Your task to perform on an android device: When choosing which drill machine to purchase, there are a few things that I would like to include. Search the Moglix app for the Impact Drills under the Power Tools category
Image 0: 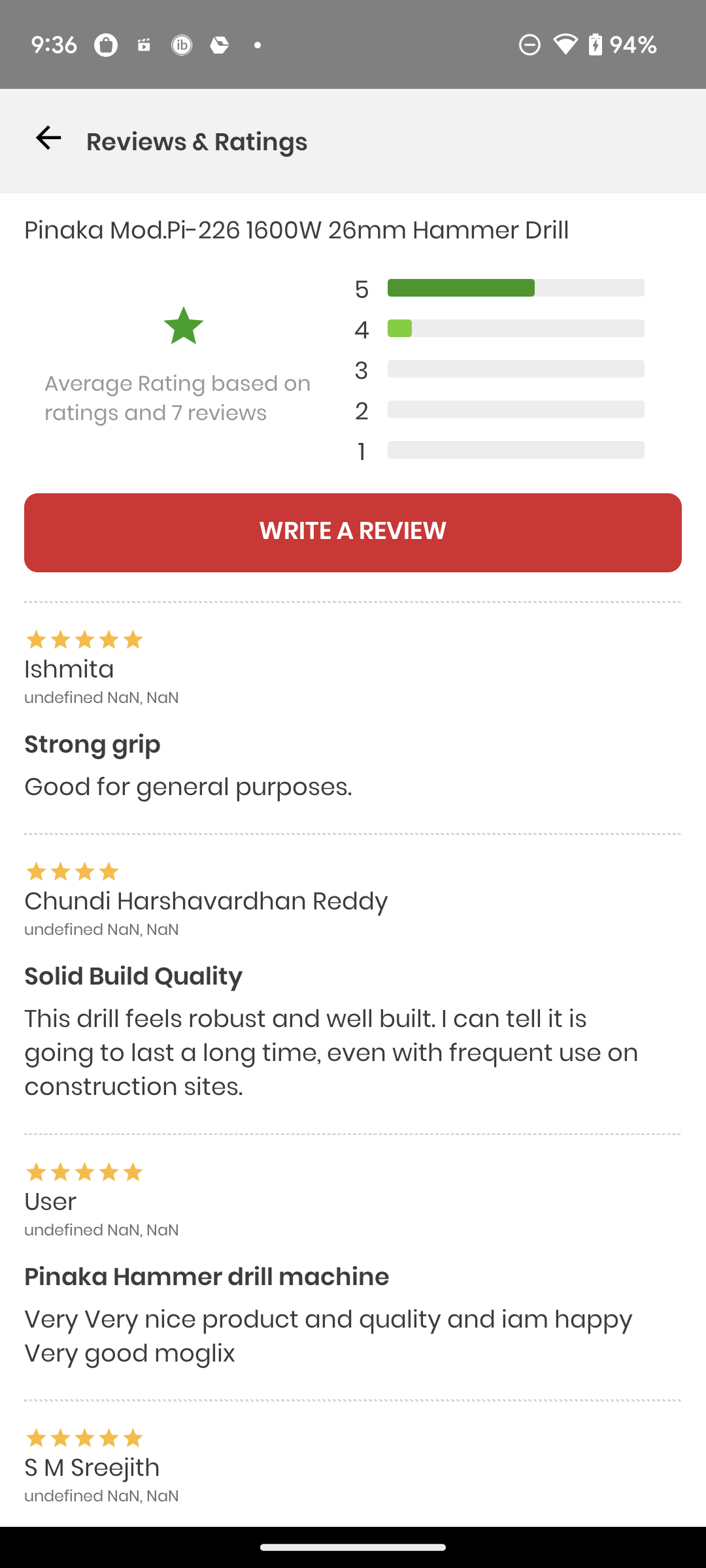
go back to the previous page
Step 0: press back button
Image 1: 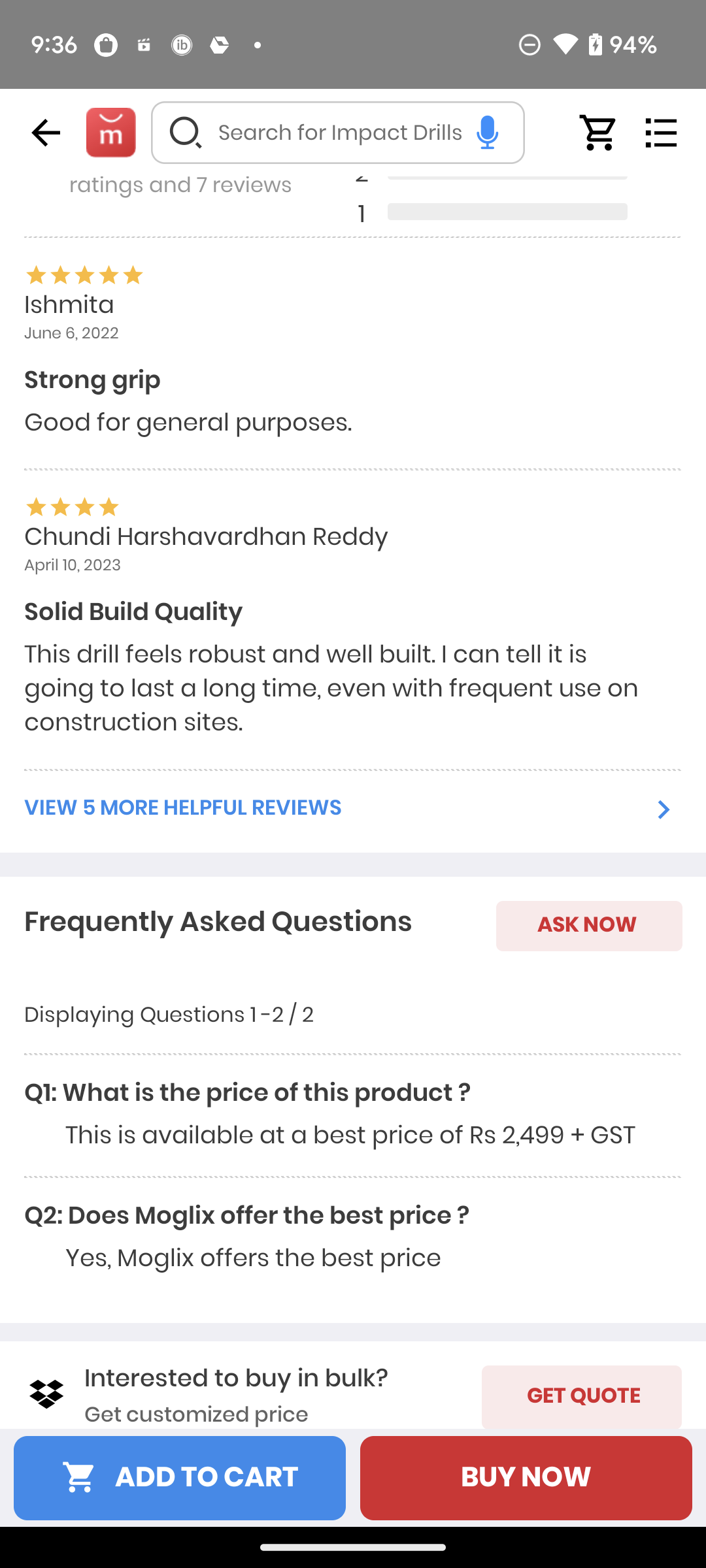
go back to the previous page
Step 1: press back button
Image 2: 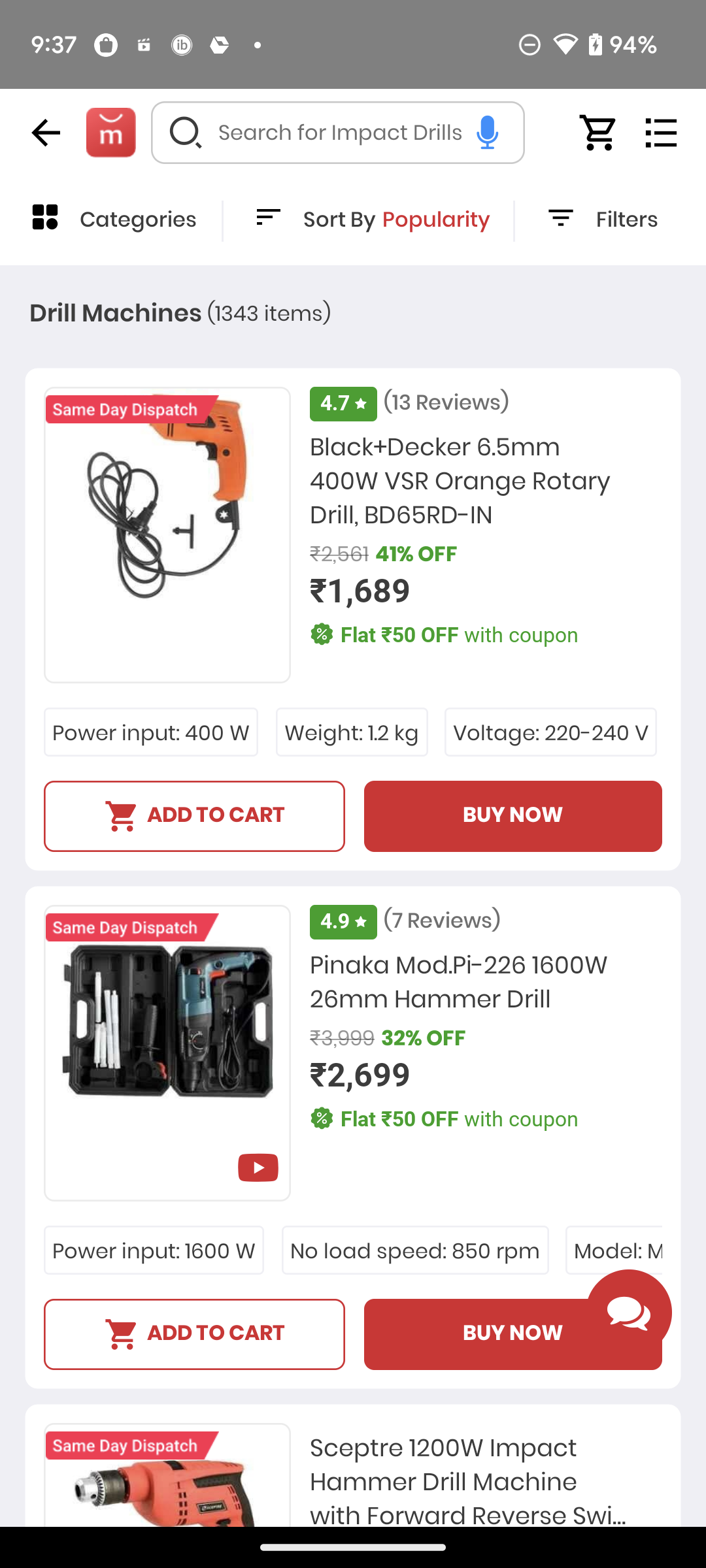
Click on the categories option at the top left of the screen
Step 2: click (138, 221)
Image 3: 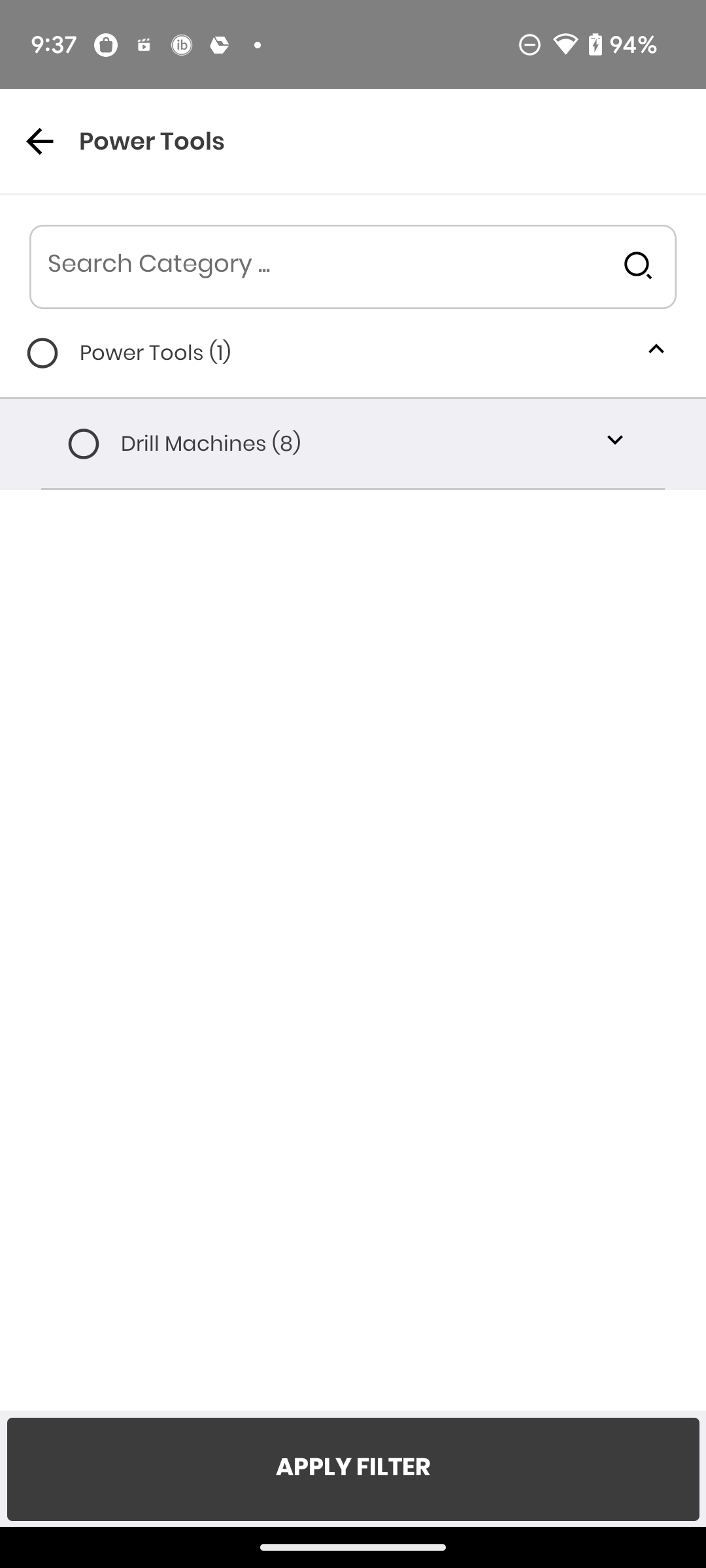
Click on the Search bar
Step 3: click (352, 267)
Image 4: 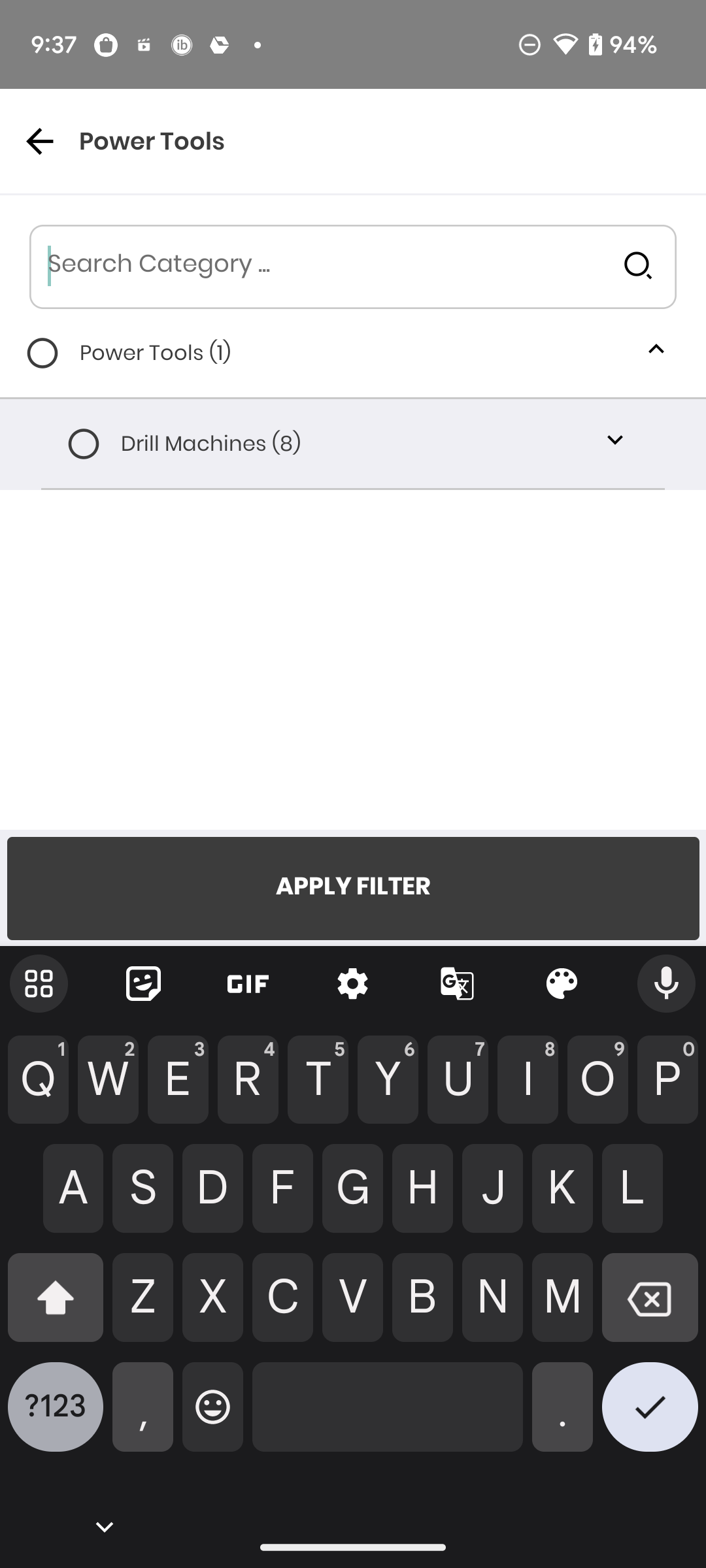
search for Impact Drills
Step 4: type "Impact Drills"
Image 5: 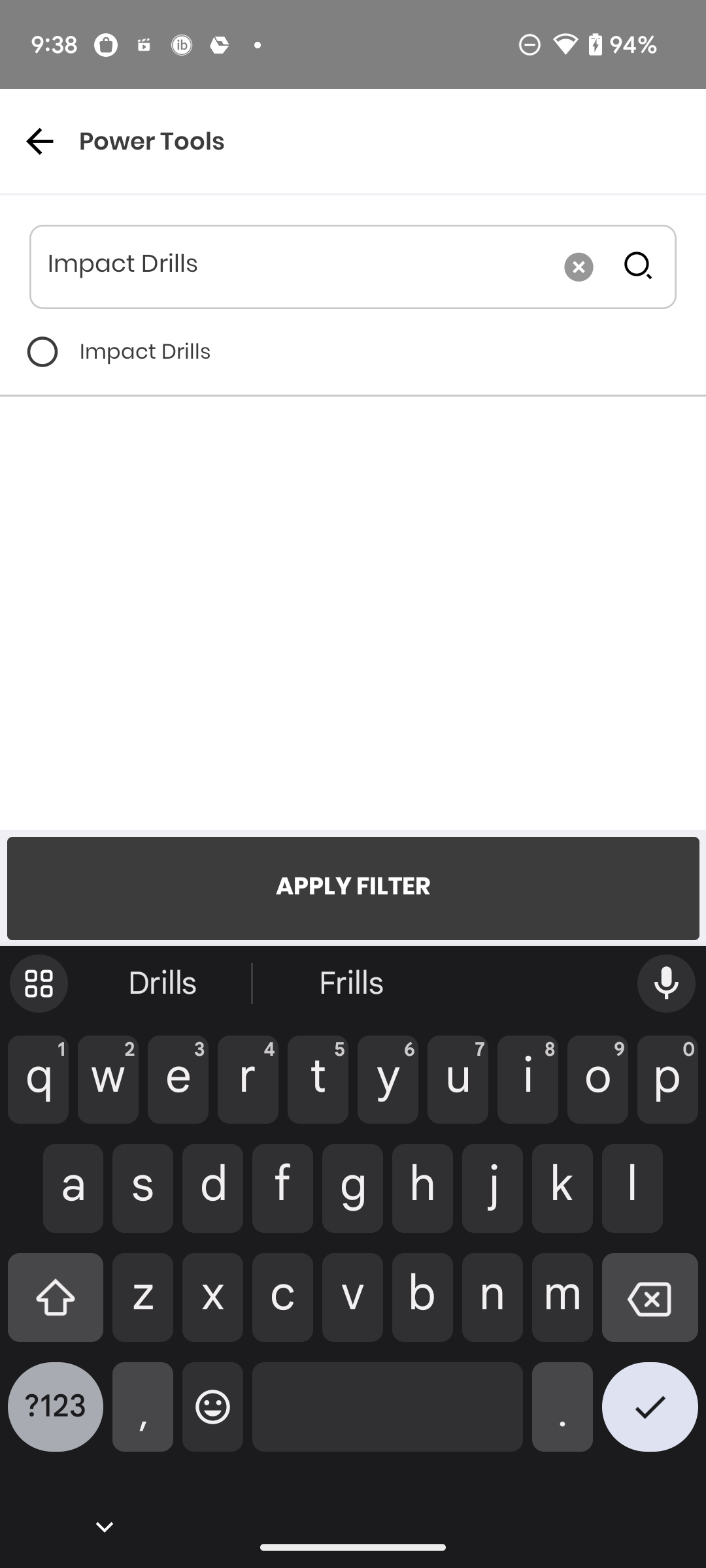
Select Impact Drills
Step 5: click (42, 351)
Image 6: 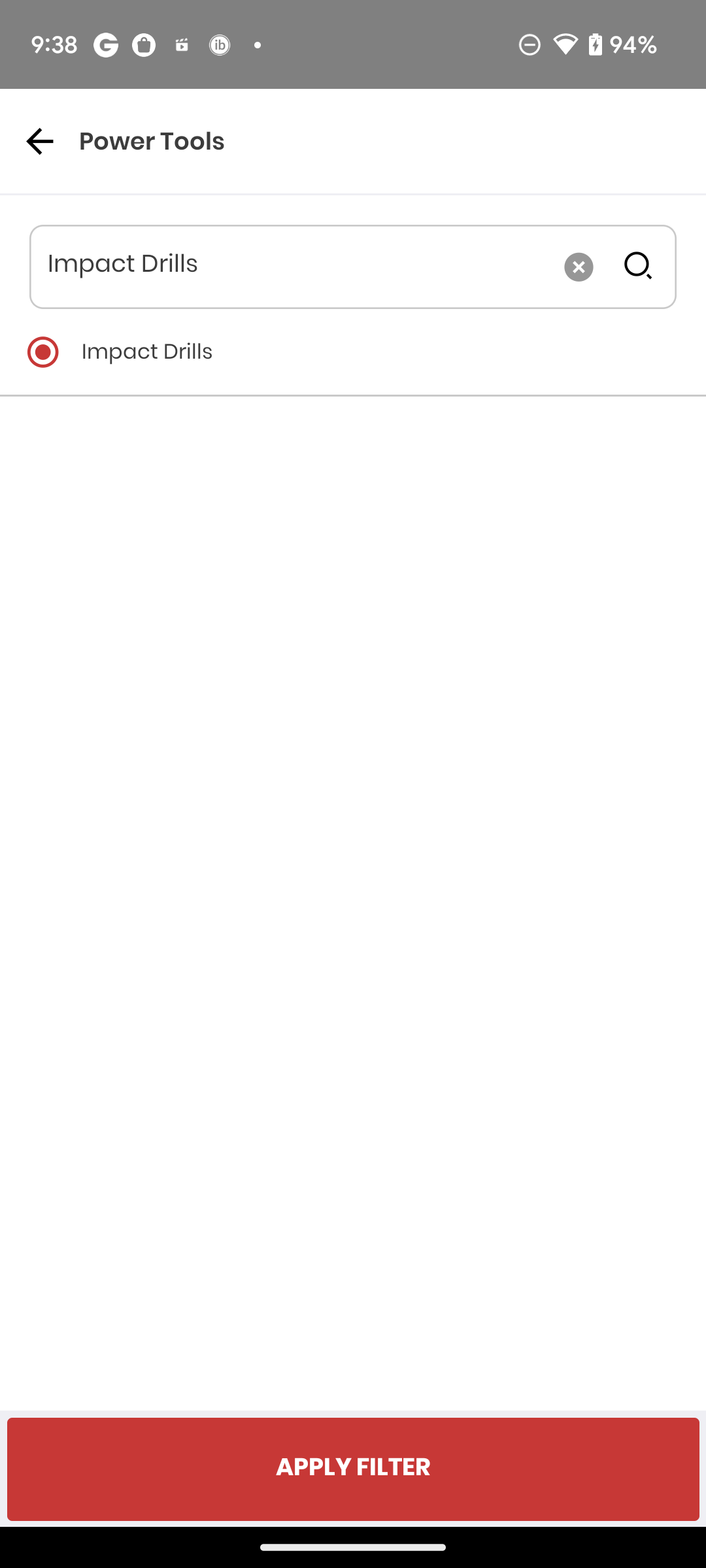
Click on APPLY FILTER at the bottom of the screen"
Step 6: click (353, 1469)